Your task to perform on an android device: Apply the vivid filter to the third photo and save a copy
Image 0: 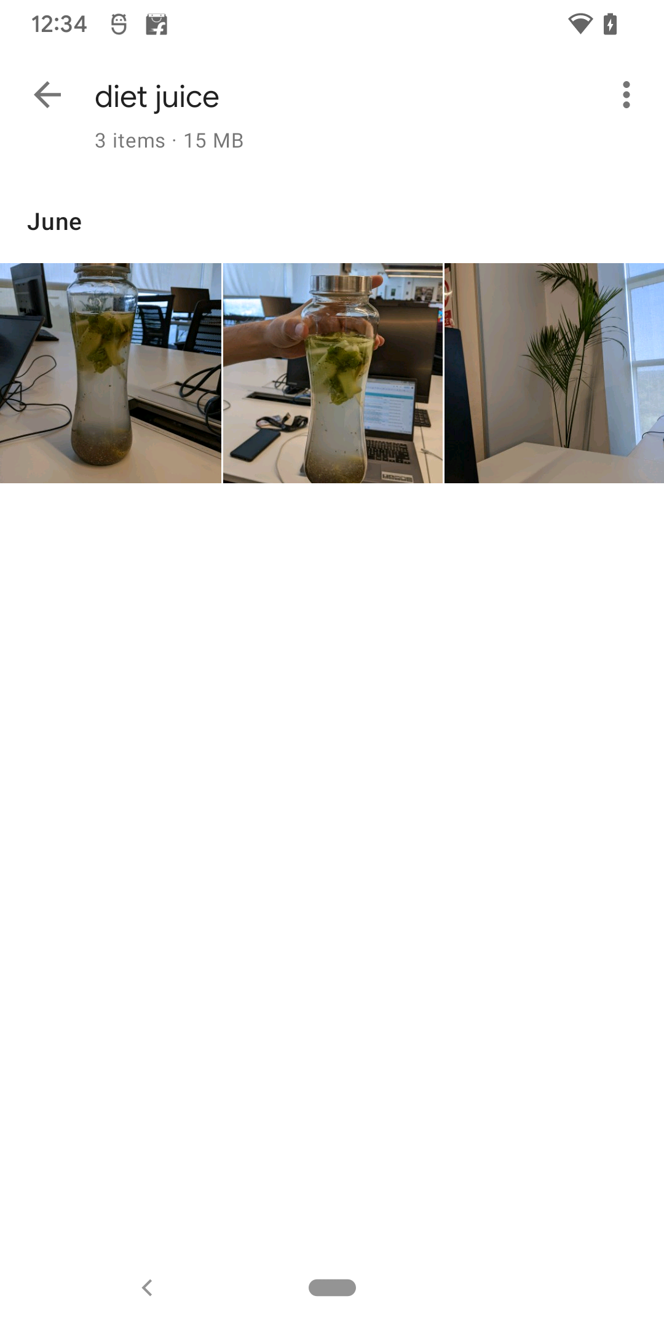
Click on the third photo
Step 0: click (554, 373)
Image 1: 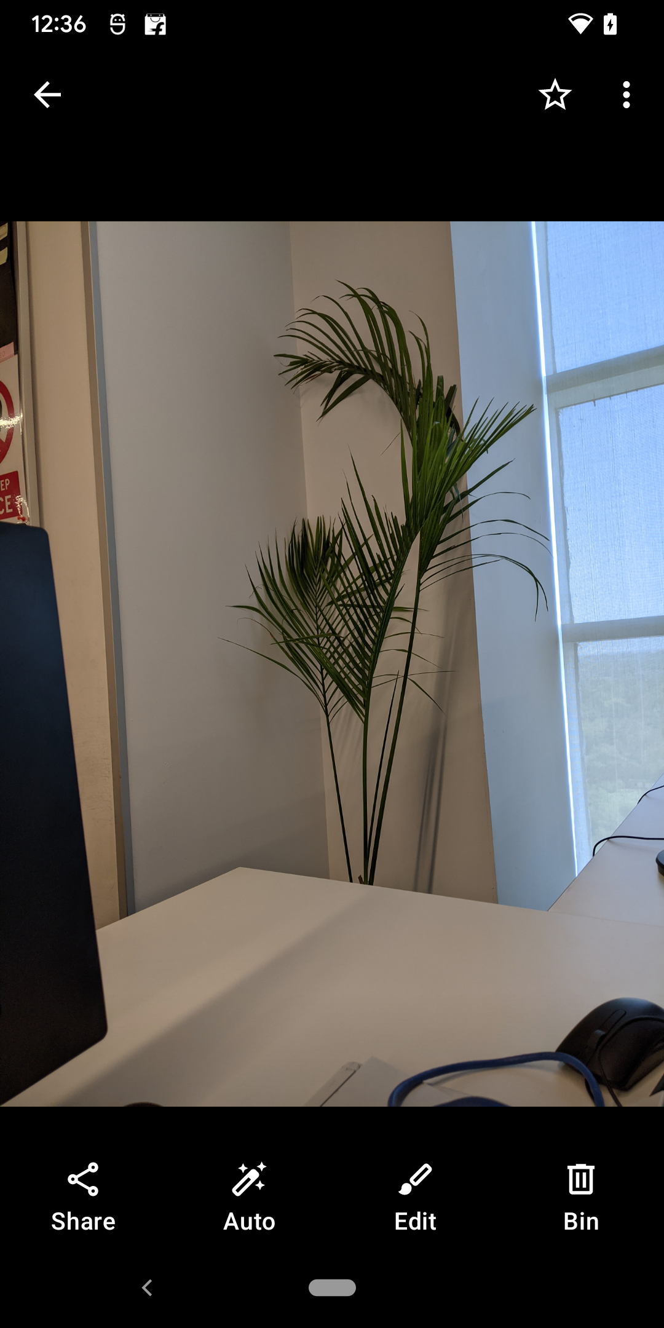
Click on the edit icon at the bottom of the screen
Step 1: click (415, 1199)
Image 2: 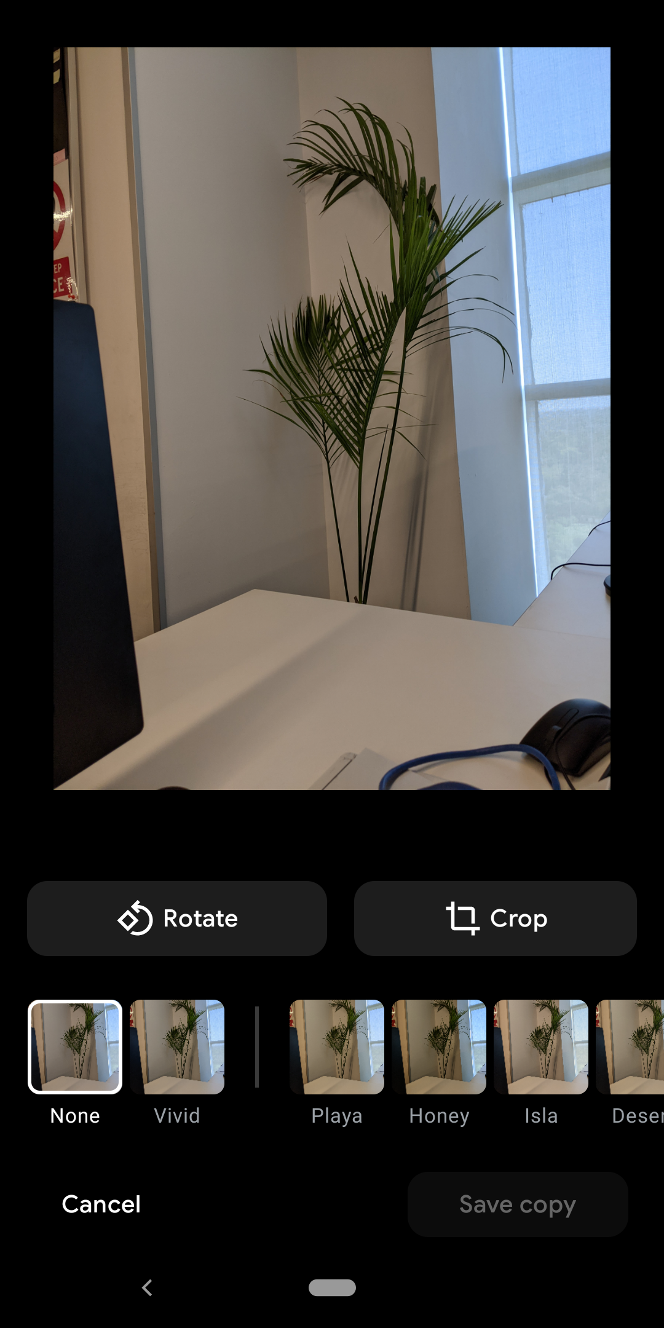
Select the vivid filter
Step 2: click (176, 1046)